Your task to perform on an android device: Browse for pendrives in the electronics category.
Image 0: 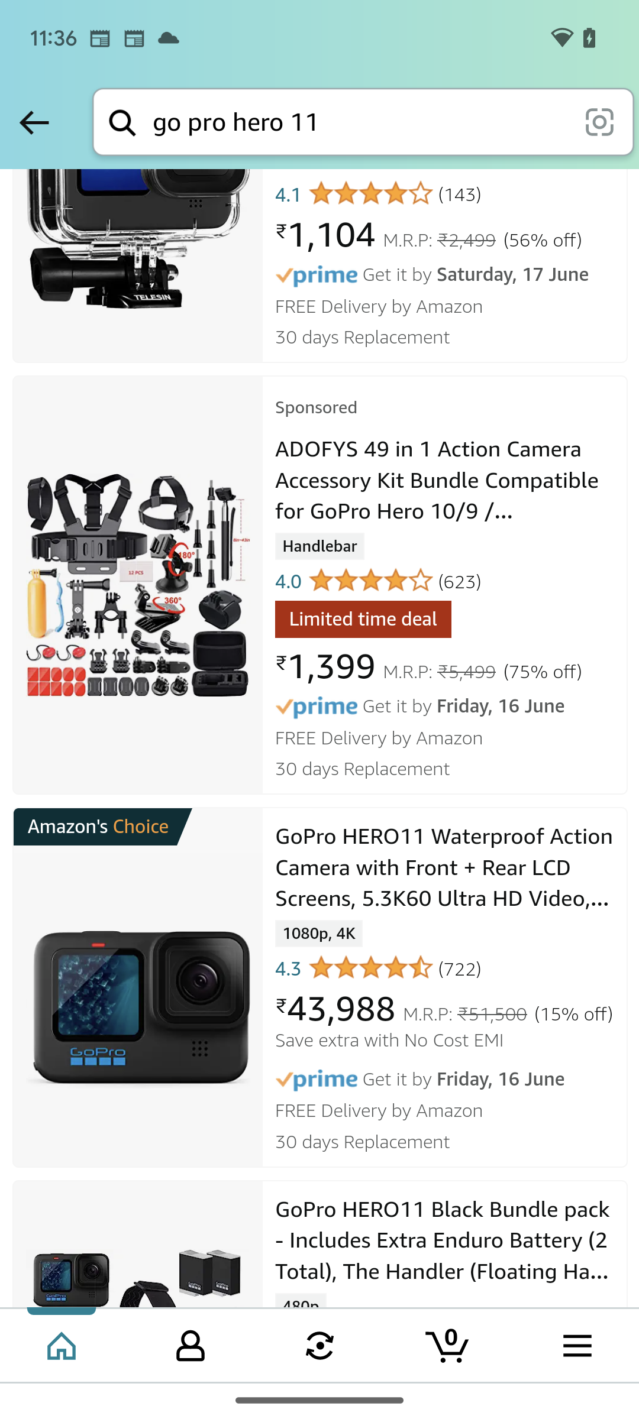
Go back to the previous page
Step 0: press back button
Image 1: 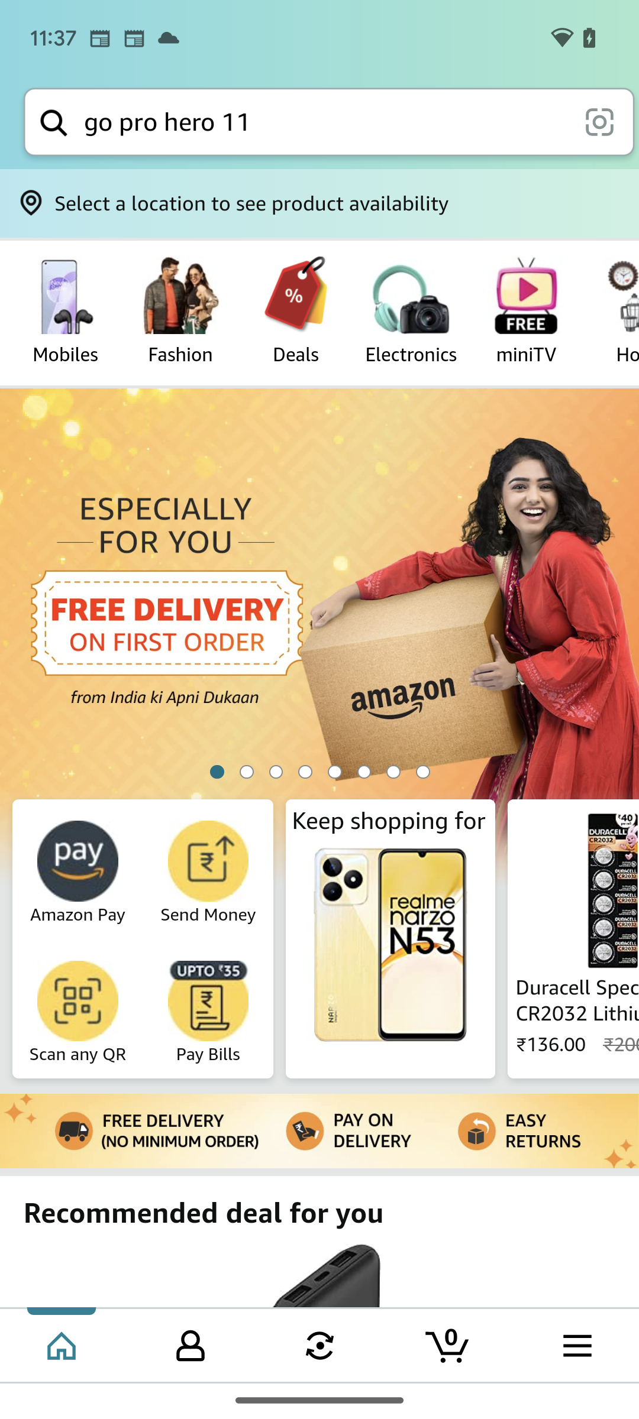
Click on the electronics category.
Step 1: click (410, 294)
Image 2: 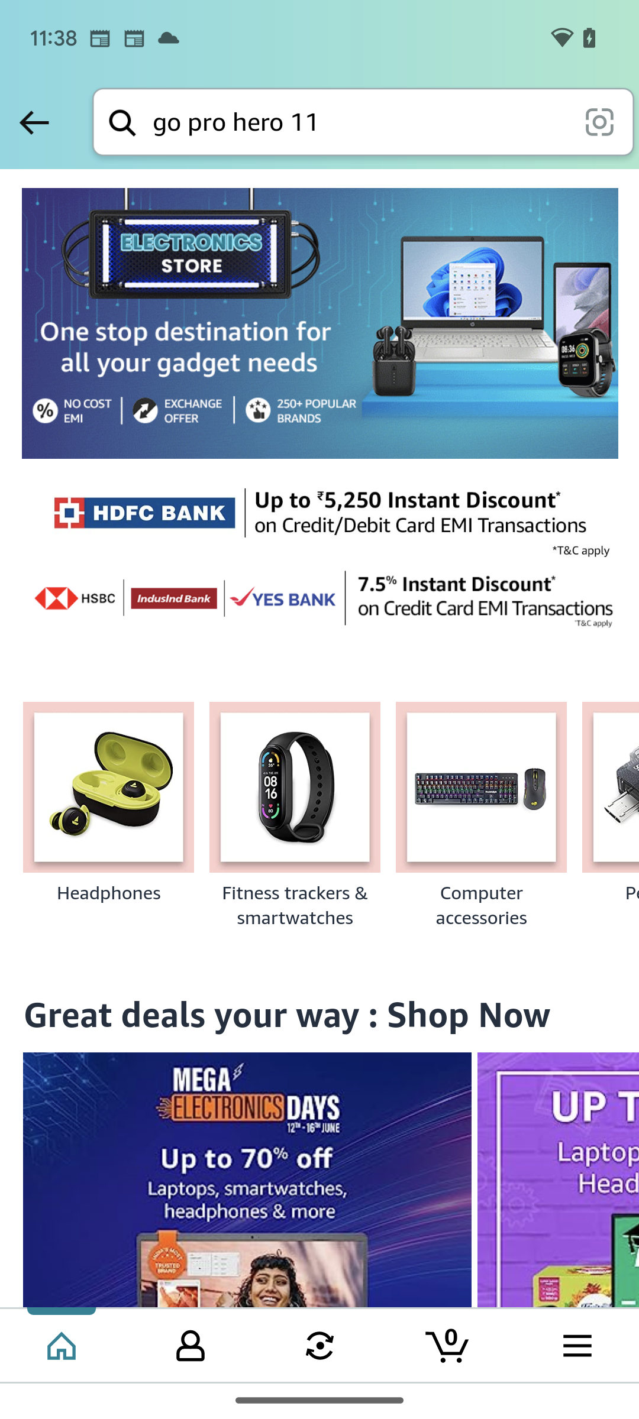
Swipe towards left to see Pen Drives
Step 2: scroll right
Image 3: 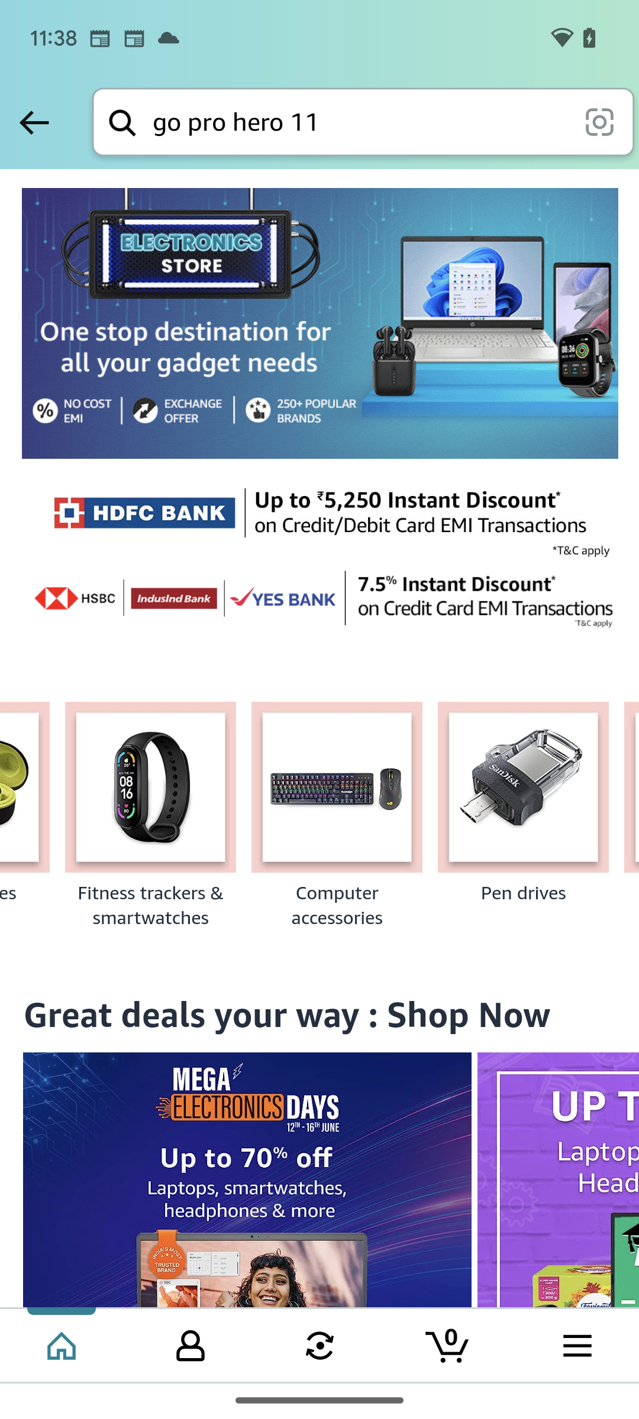
Click on the Pen Drives
Step 3: click (522, 787)